Your task to perform on an android device: To plan my future schedule I want to view my calendar.
Image 0: 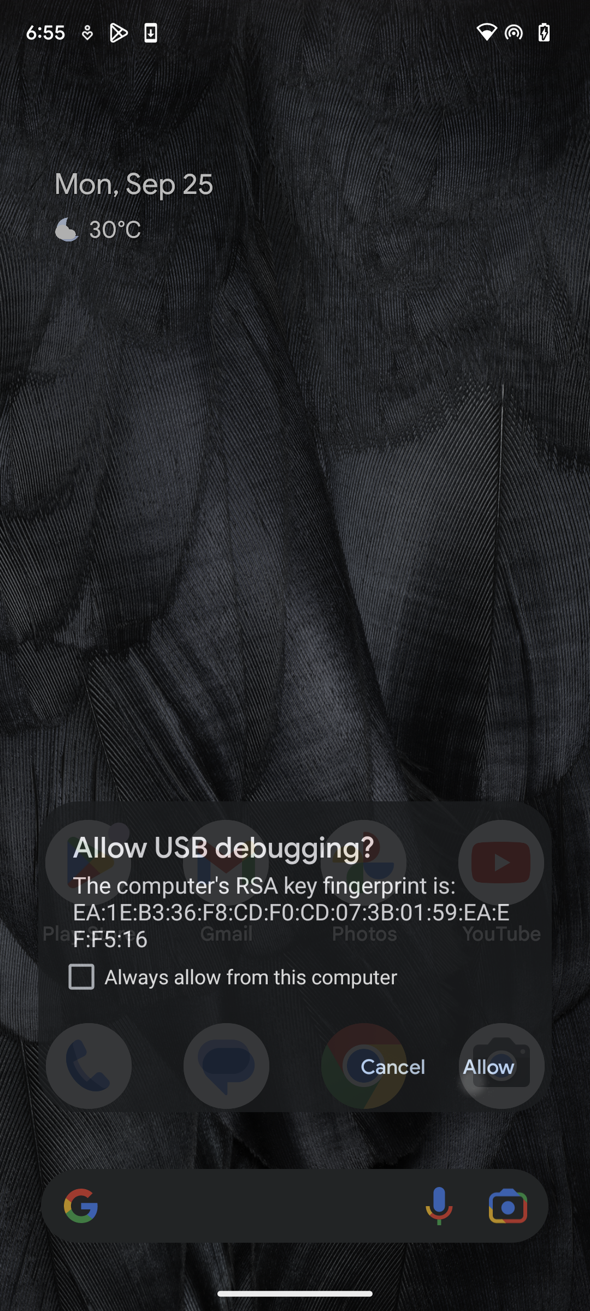
Open Calendar app.
Step 0: open app "Calendar"